Your task to perform on an android device: Share my friend Carlos at carlos3345@gmail.com the train schedule information from Pen Station, New York, to New Rochelle Station, New York, via the Omio app.
Image 0: 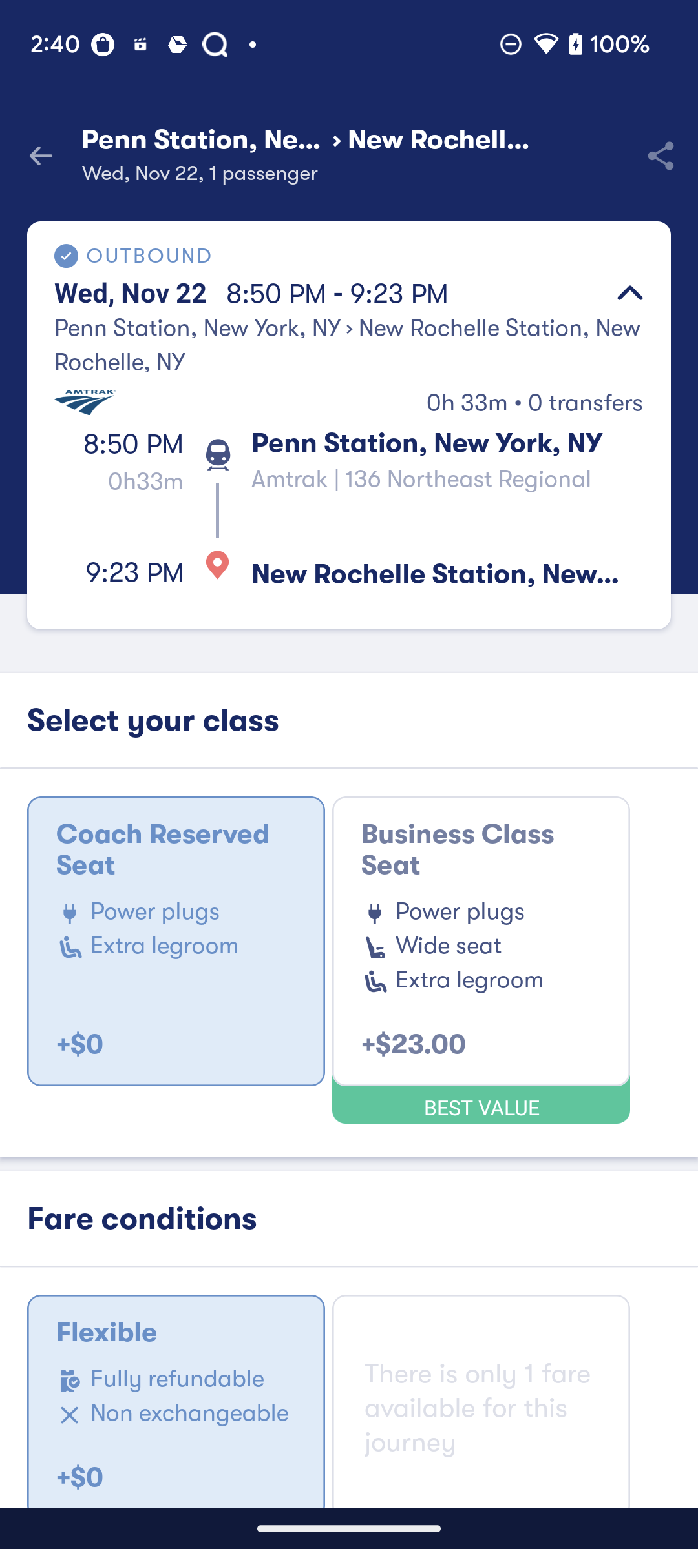
Click on the Share icon at the top right corner of the screen
Step 0: click (662, 150)
Image 1: 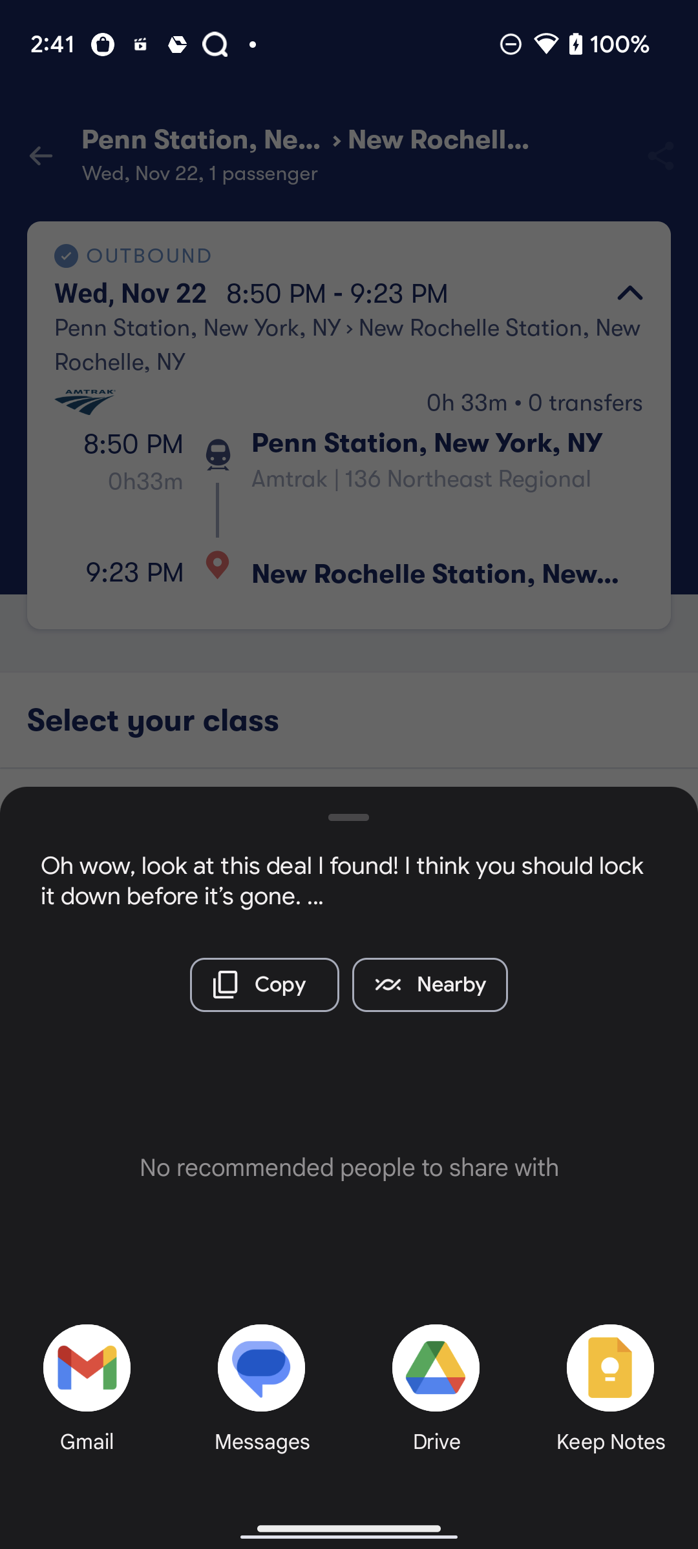
Click on Gmail
Step 1: click (68, 1379)
Image 2: 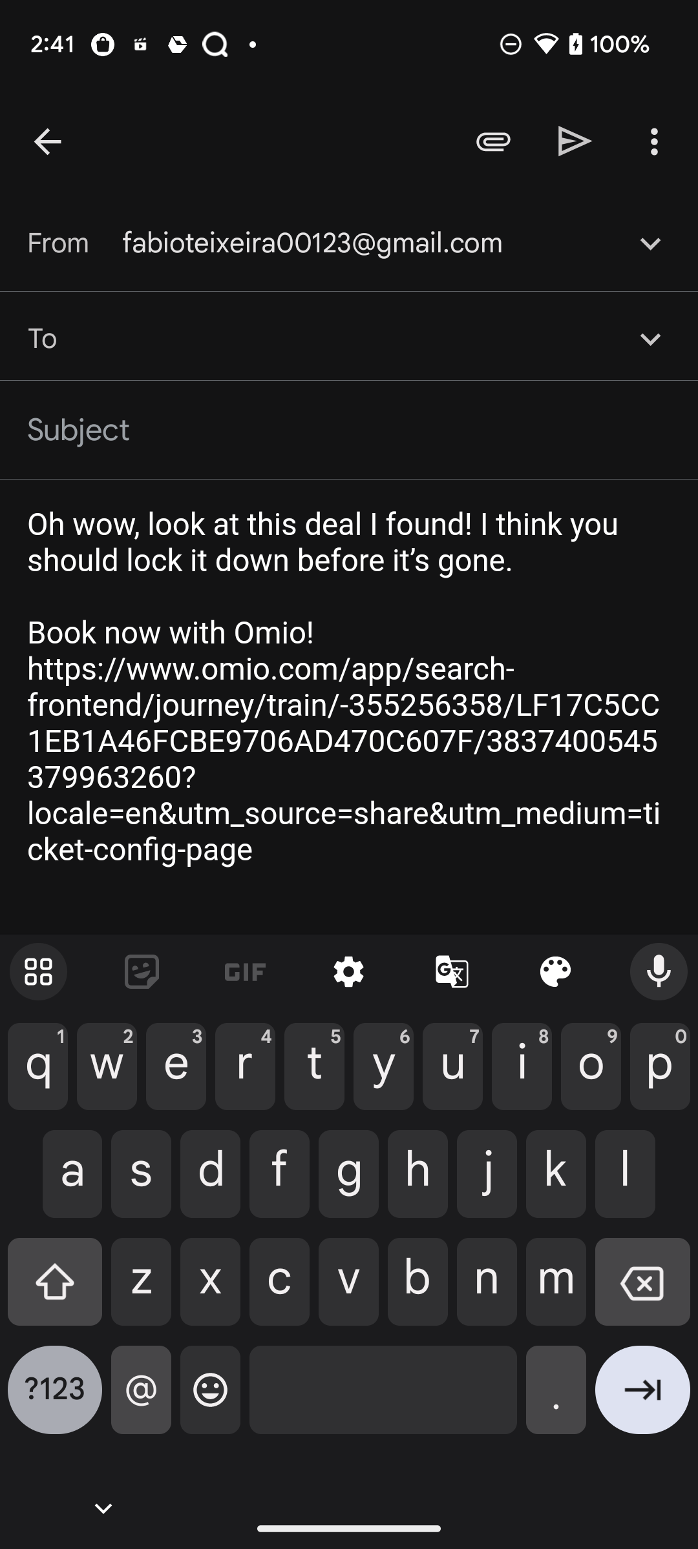
add recipient as carlos3345@gmail.com
Step 2: type "carlos3345@gmail.com"
Image 3: 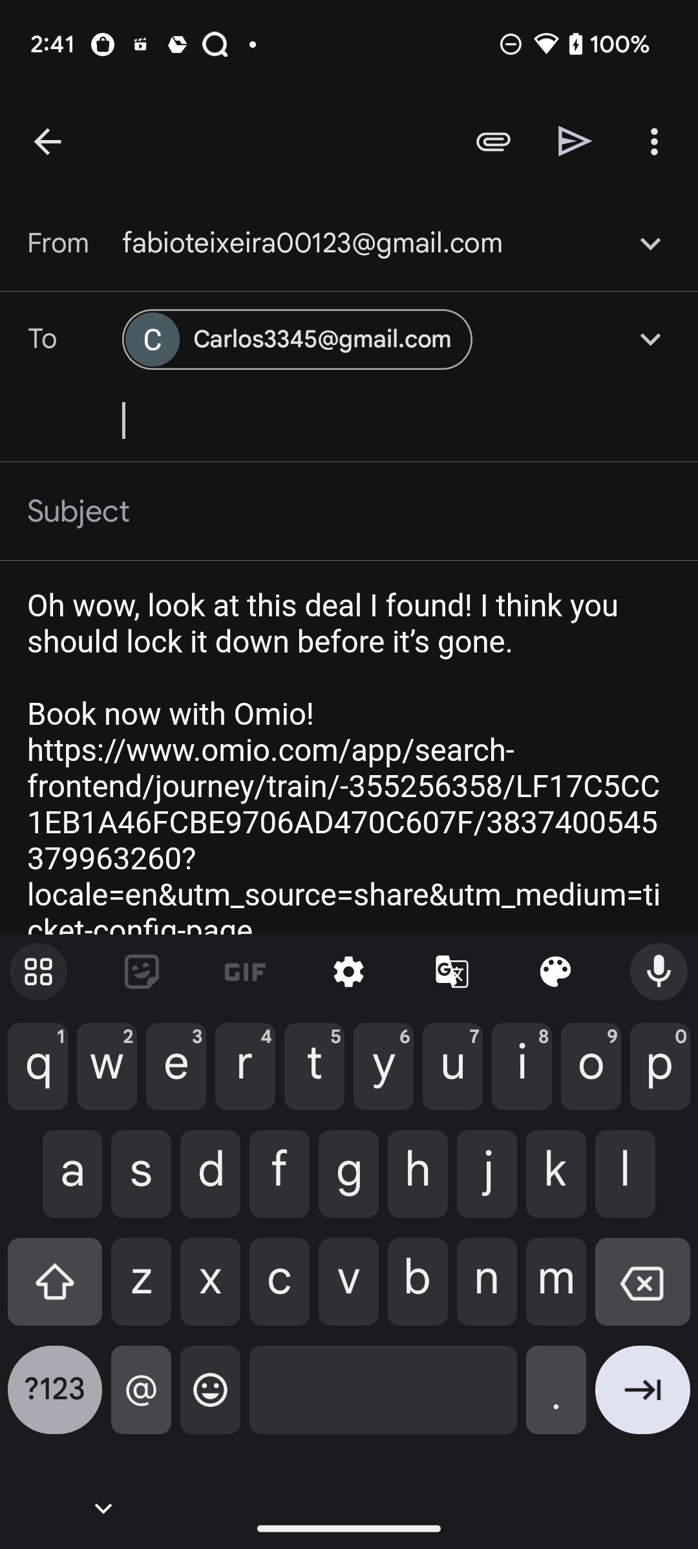
Click on the send icon at the top right corner of the screen
Step 3: click (575, 141)